Your task to perform on an android device: Save the Have some food-WPS Office file in the WPS office app .
Image 0: 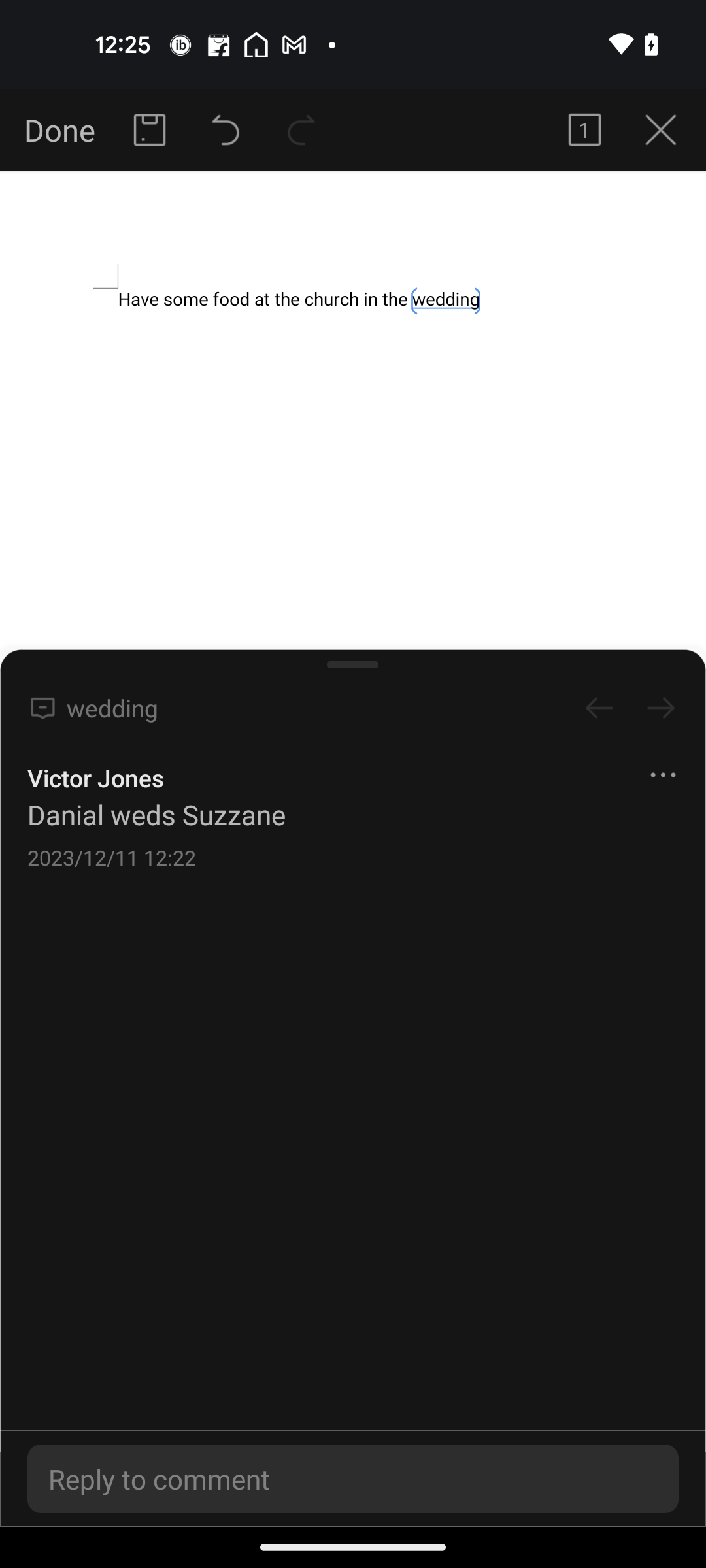
Click on the Done button at the top left of the screen
Step 0: click (56, 130)
Image 1: 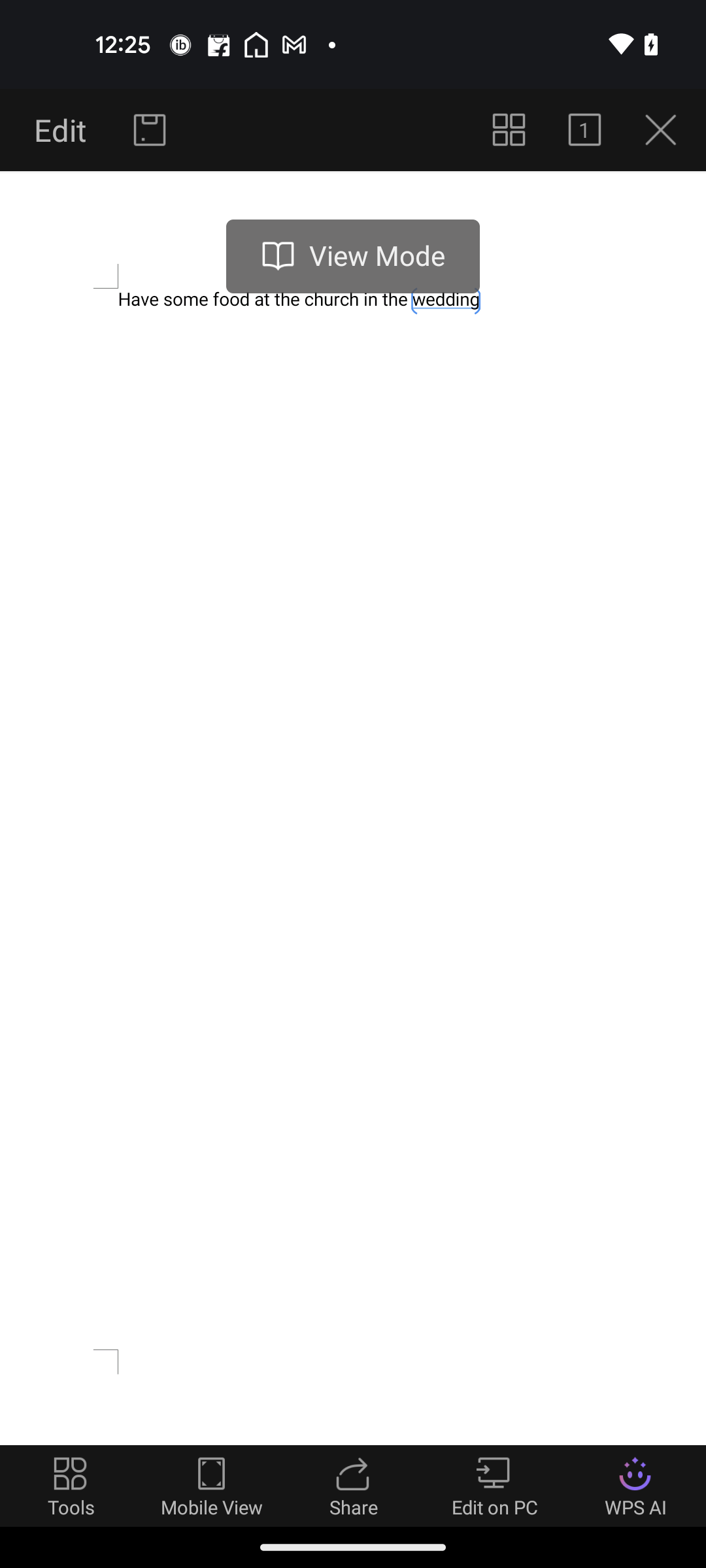
Click on the launch option at the bottom left of the screen
Step 1: click (71, 1485)
Image 2: 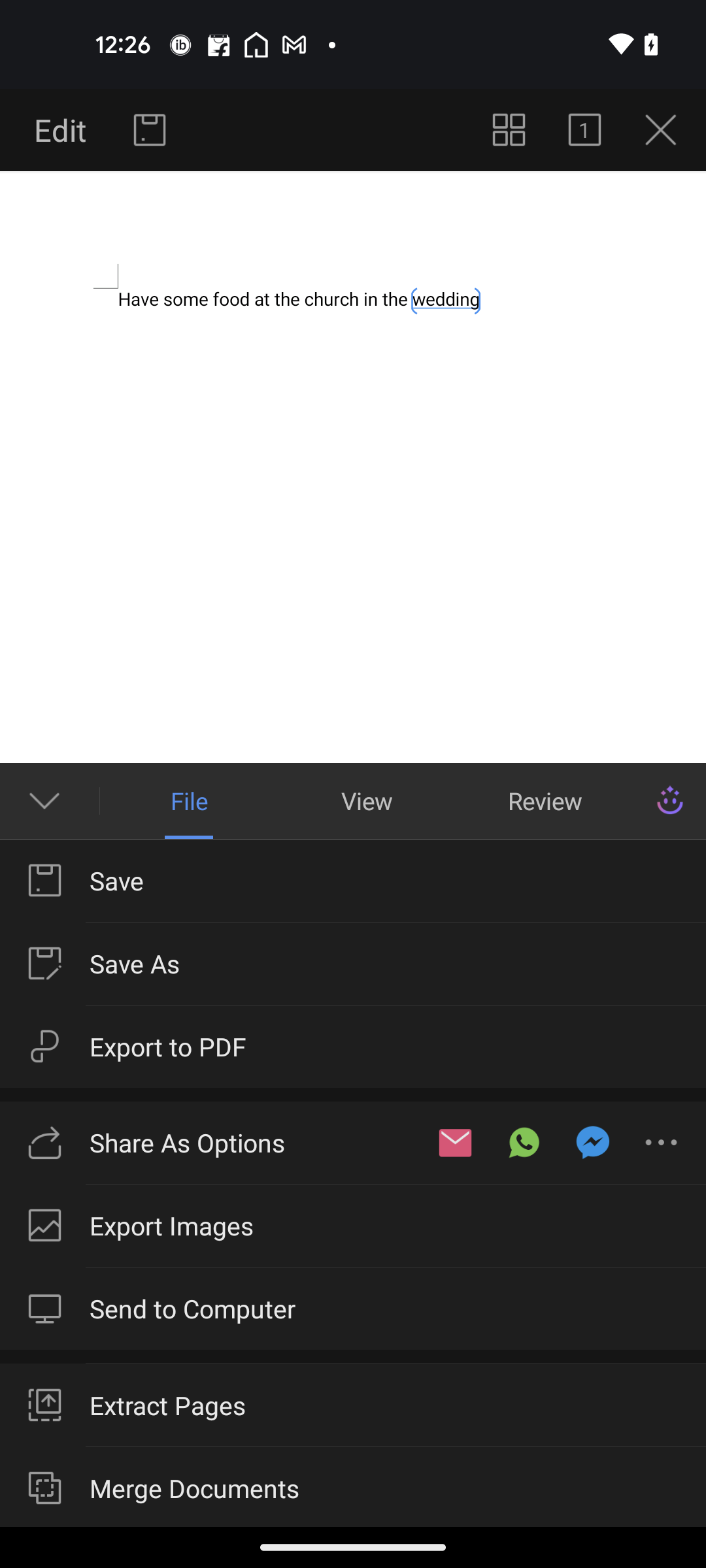
Click on the Save button
Step 2: click (117, 881)